Your task to perform on an android device: Check other customers opinions about the mujees main door lock by reading their reviews.
Image 0: 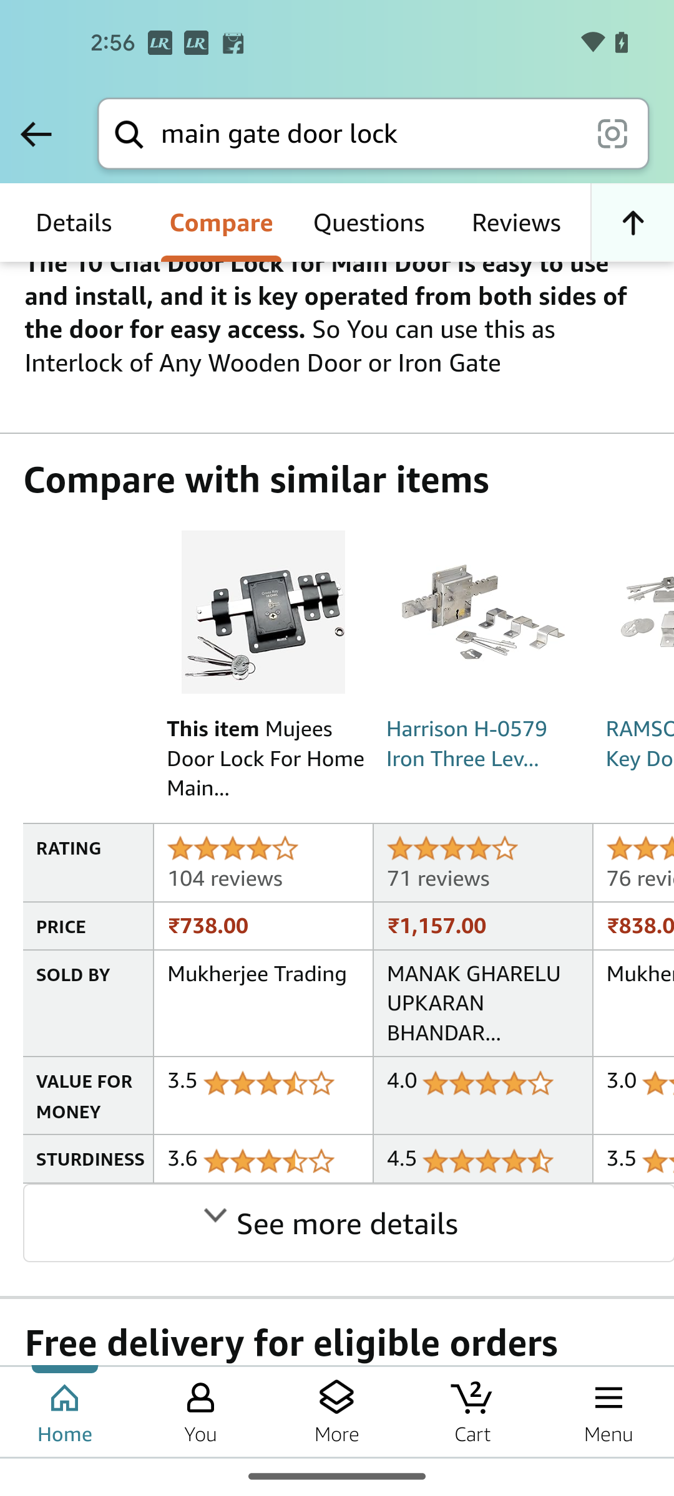
Tap on the reviews option
Step 0: click (368, 222)
Image 1: 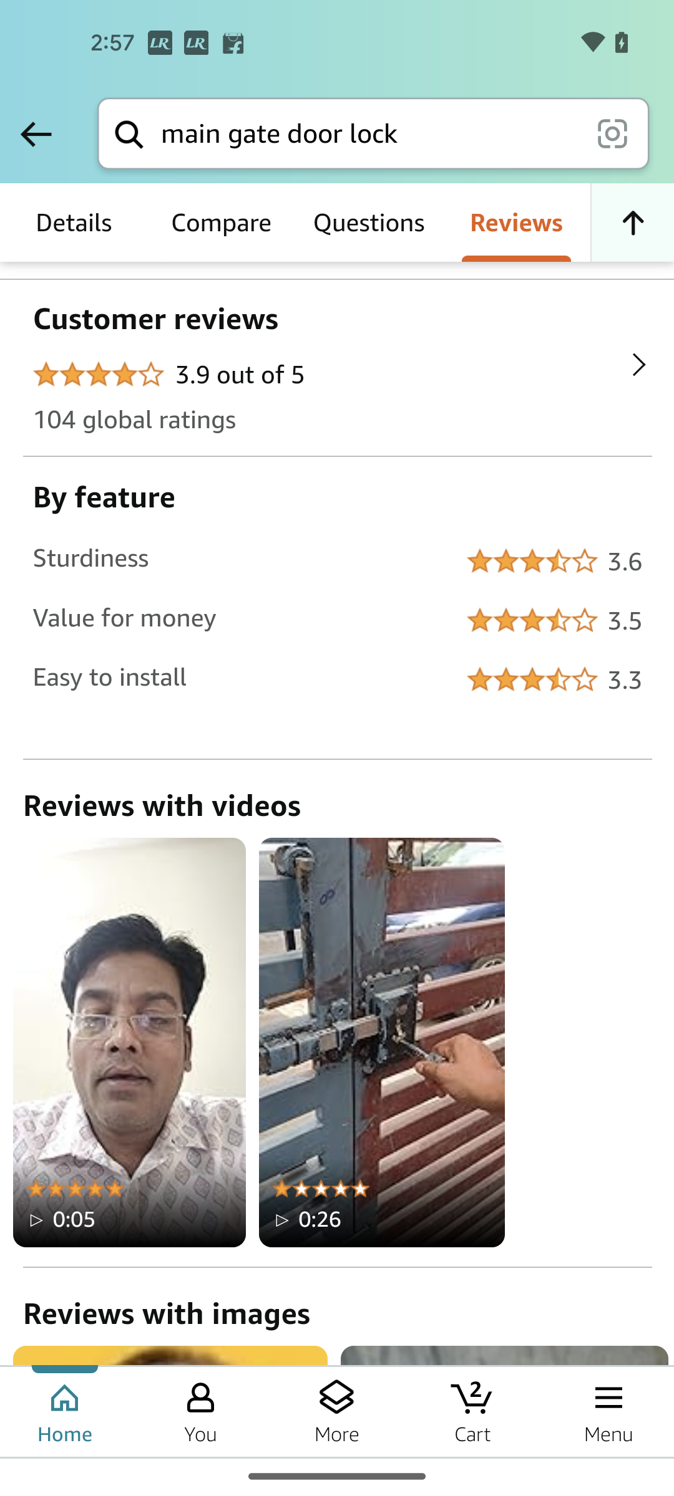
Swipe up to view more reviews
Step 1: scroll down
Image 2: 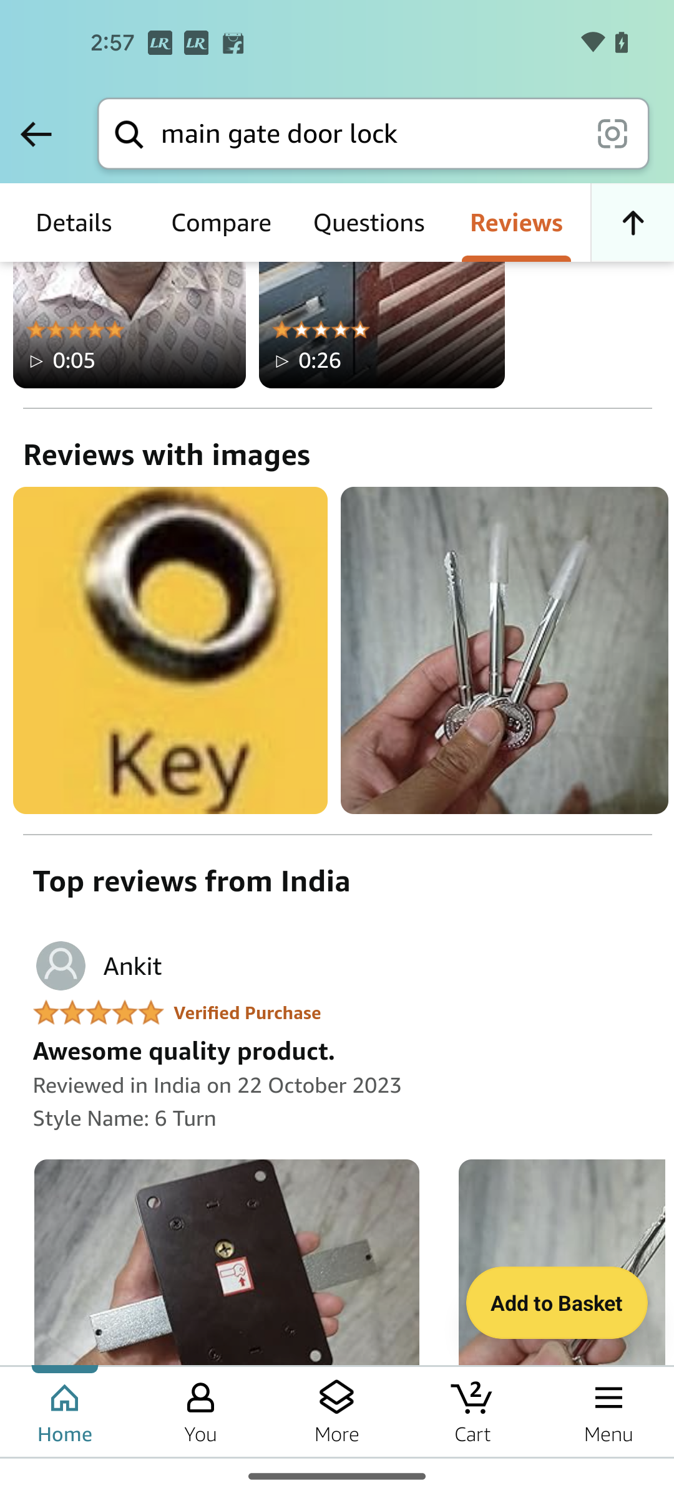
Swipe up to view more reviews
Step 2: scroll down